Your task to perform on an android device: I want to search for Nature Photos files in the Google files.
Image 0: 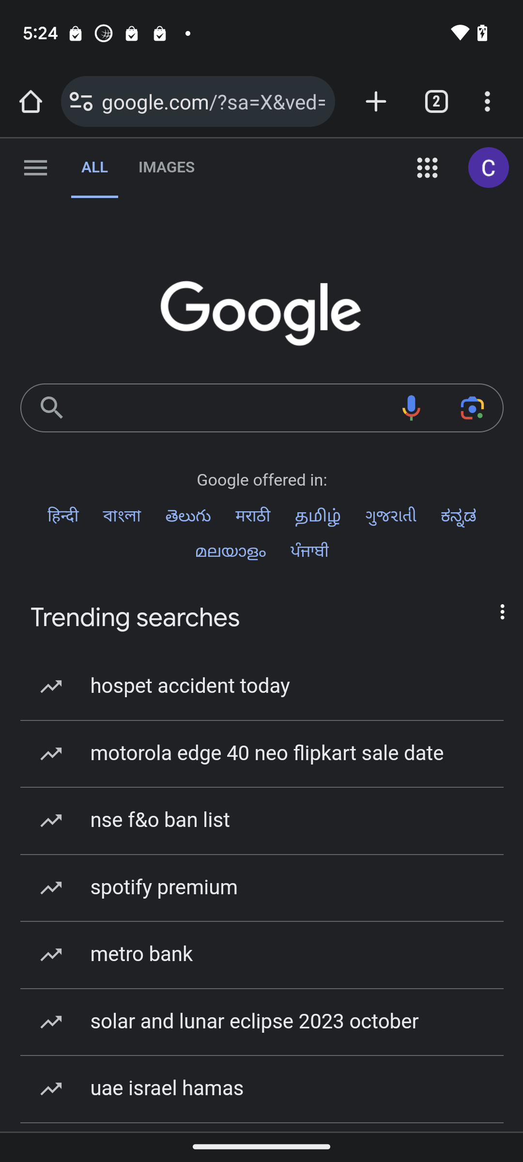
Open google files
Step 0: open app "Files by Google"
Image 1: 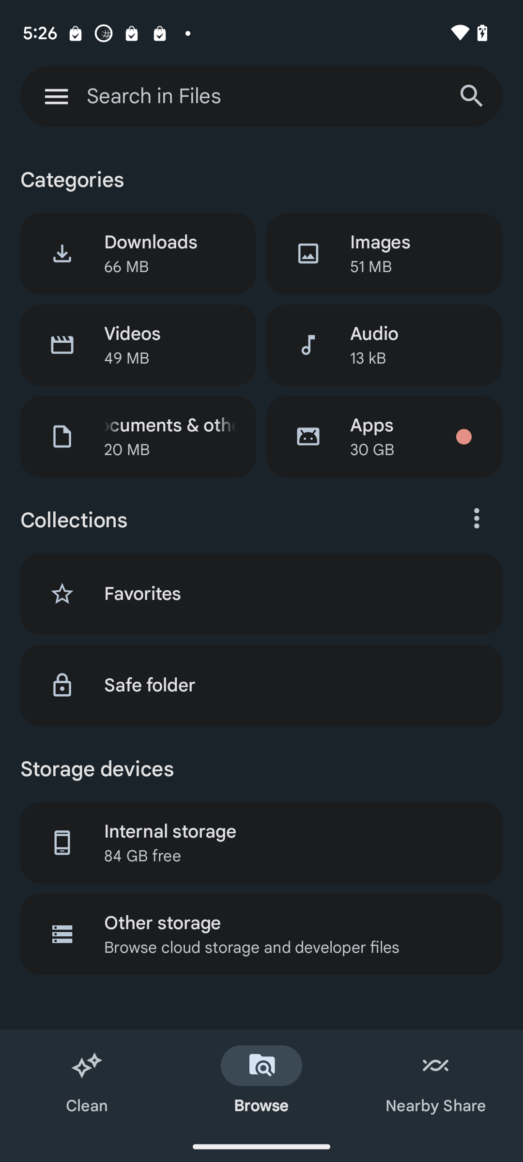
Click on the search icon on the top right of the screen
Step 1: click (472, 96)
Image 2: 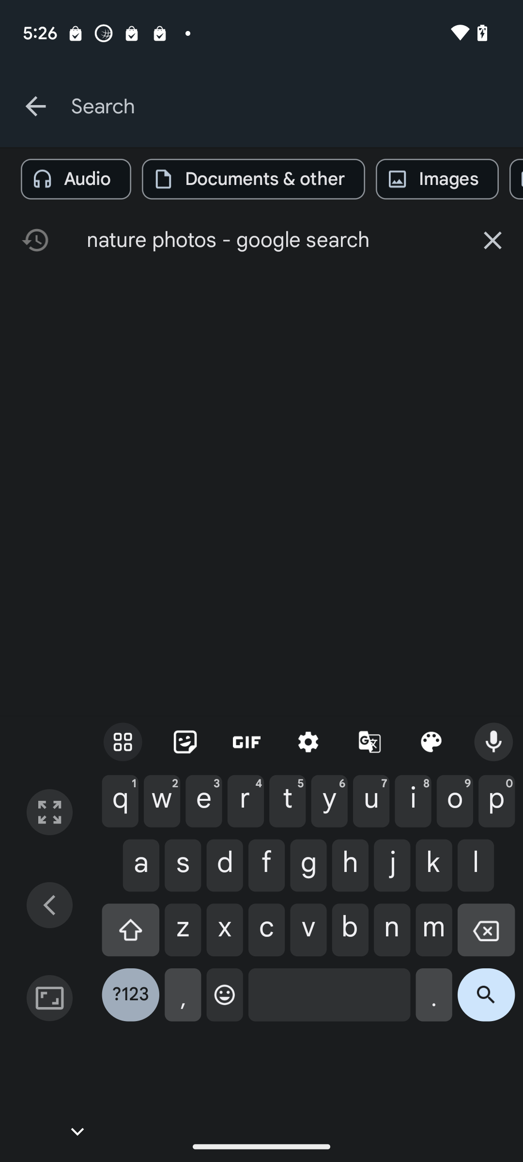
Enter nature photos in the search bar
Step 2: type "Nature photos"